Your task to perform on an android device: Search for the radio station Radio 2 on the Tunein Radio app.
Image 0: 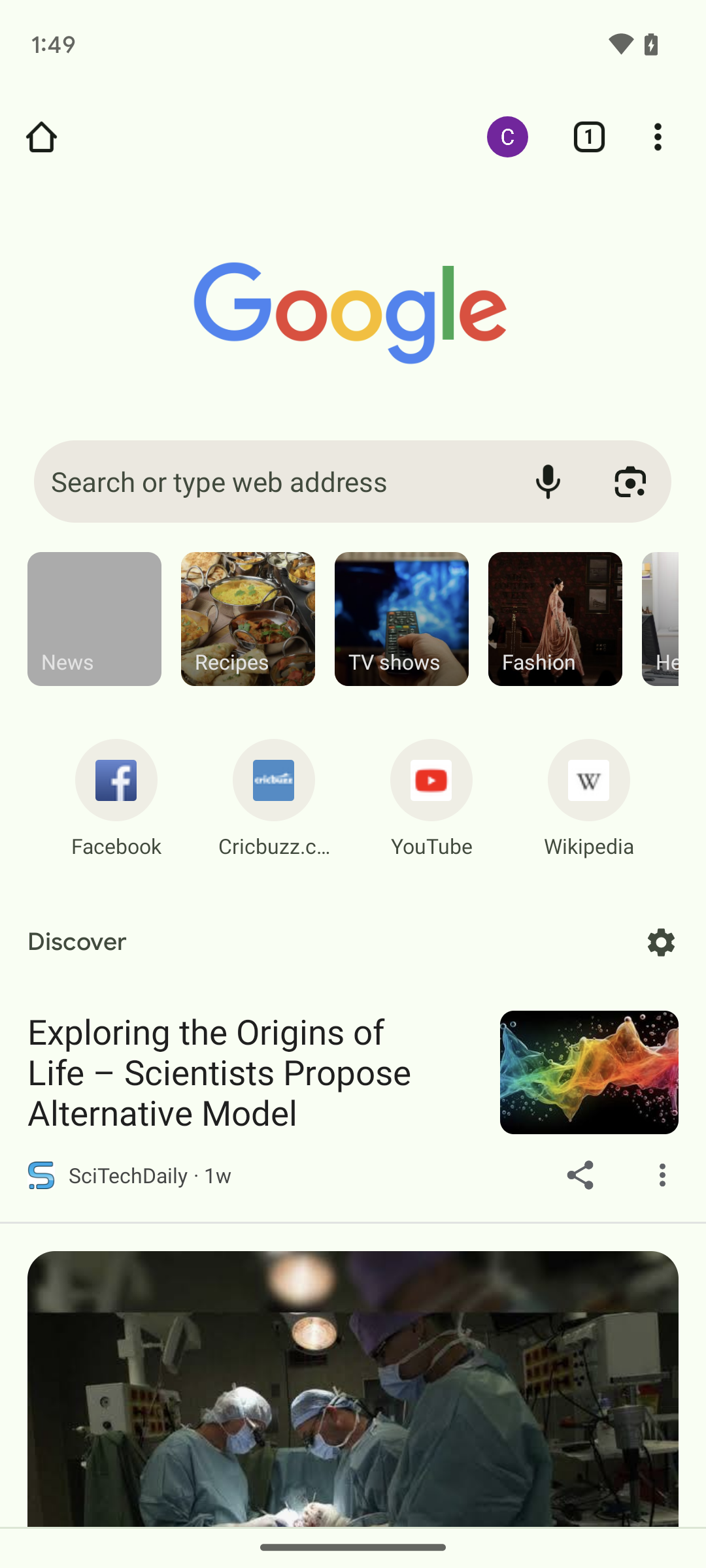
Open the Tunein Radio app.
Step 0: open app "TuneIn Radio"
Image 1: 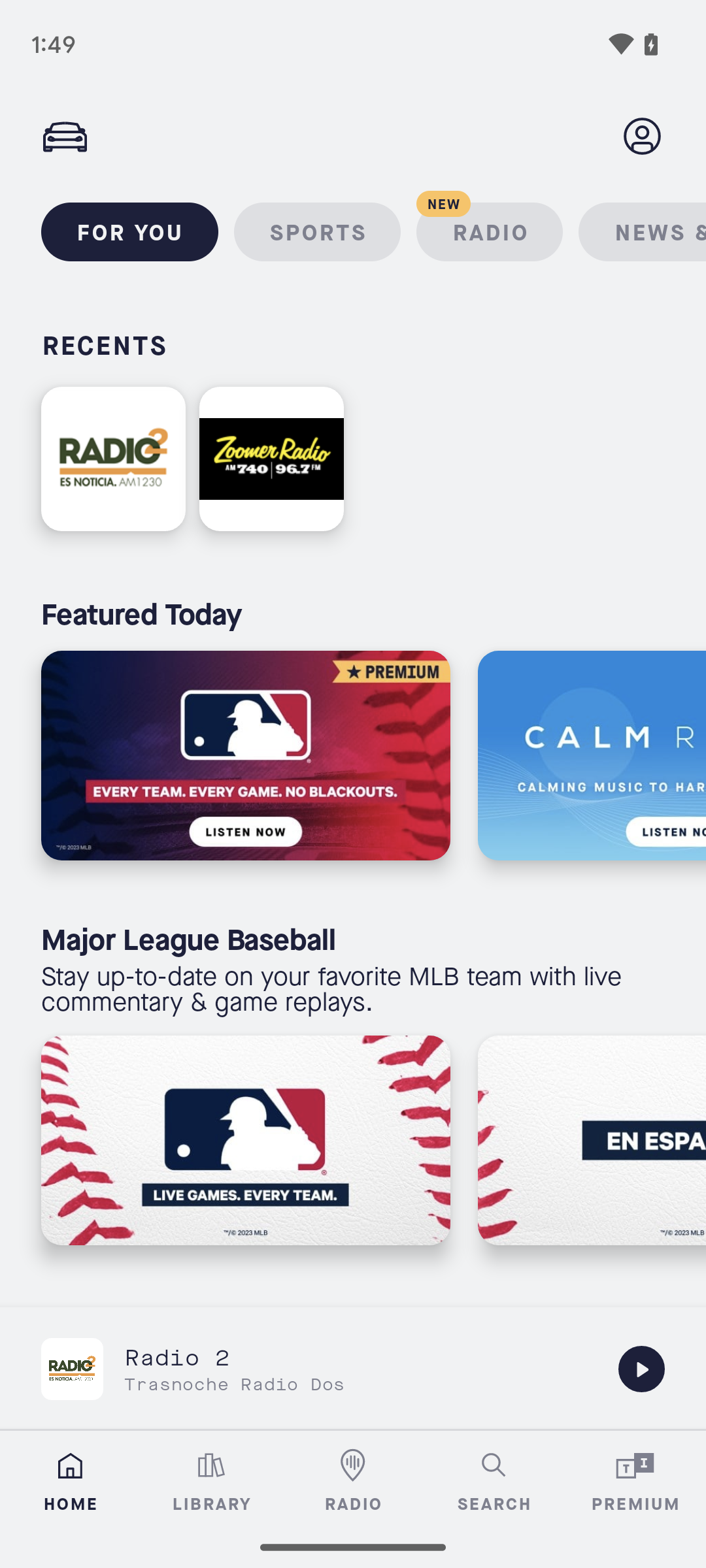
Click on the search icon from the bottom of the screen options.
Step 1: click (494, 1478)
Image 2: 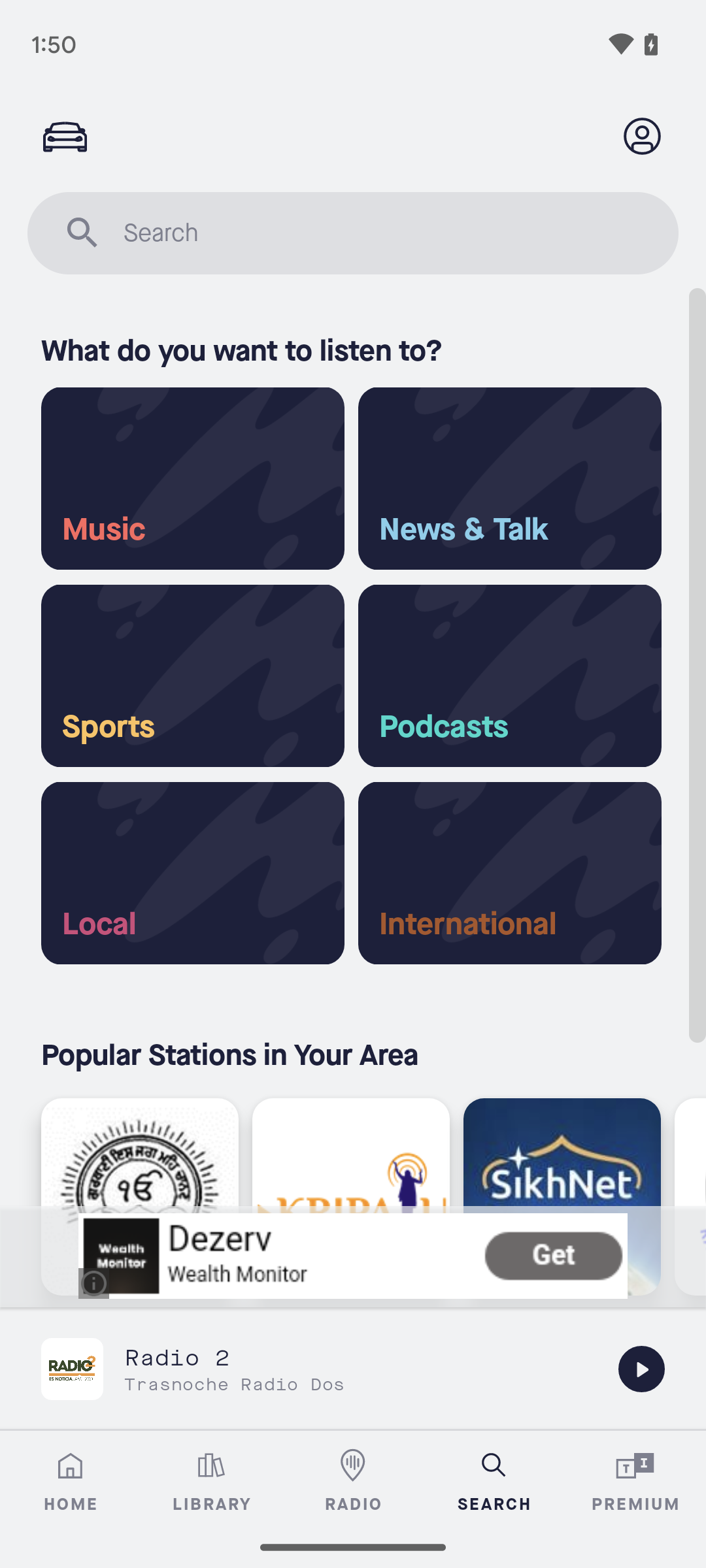
Click on search bar.
Step 2: click (387, 233)
Image 3: 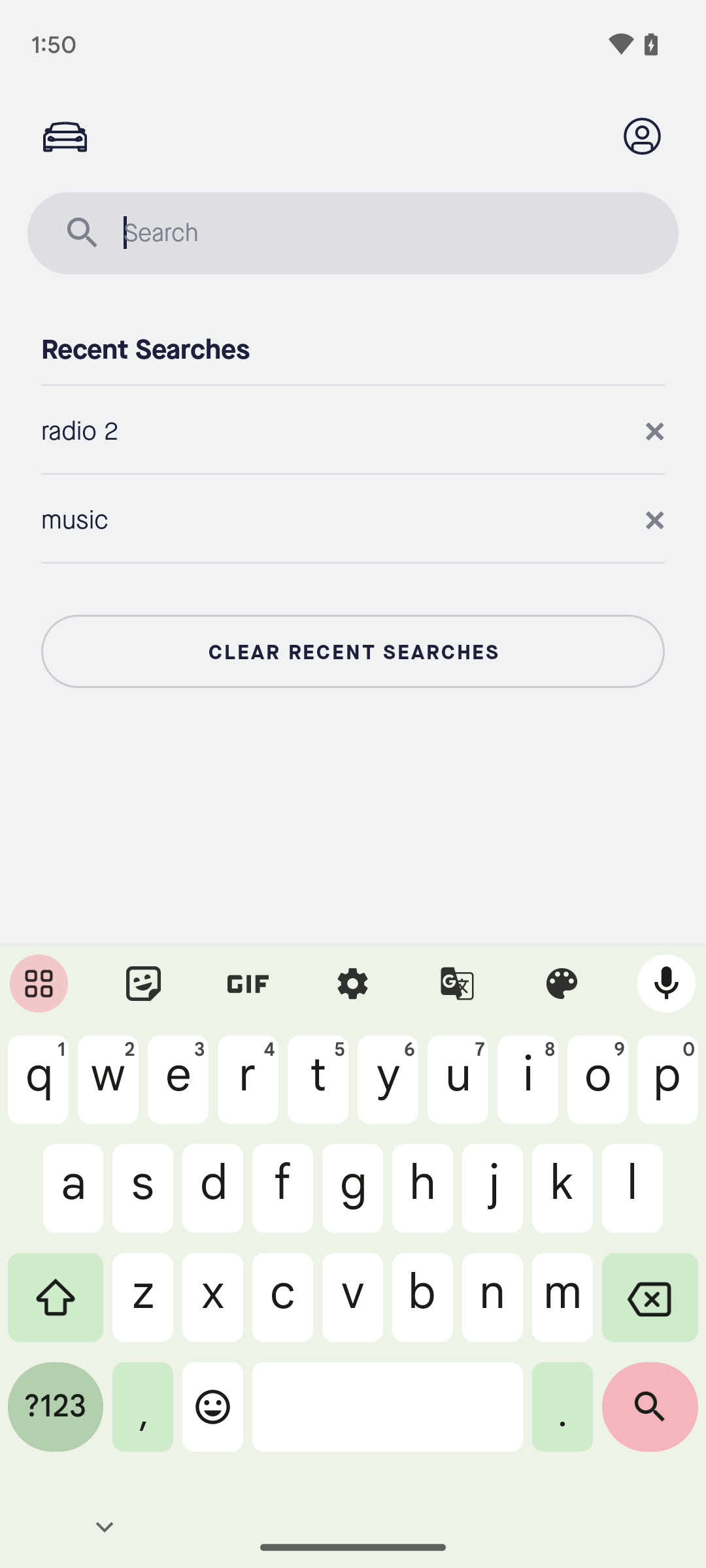
Type in Radio 2 in search bar.
Step 3: type "Radio 2"
Image 4: 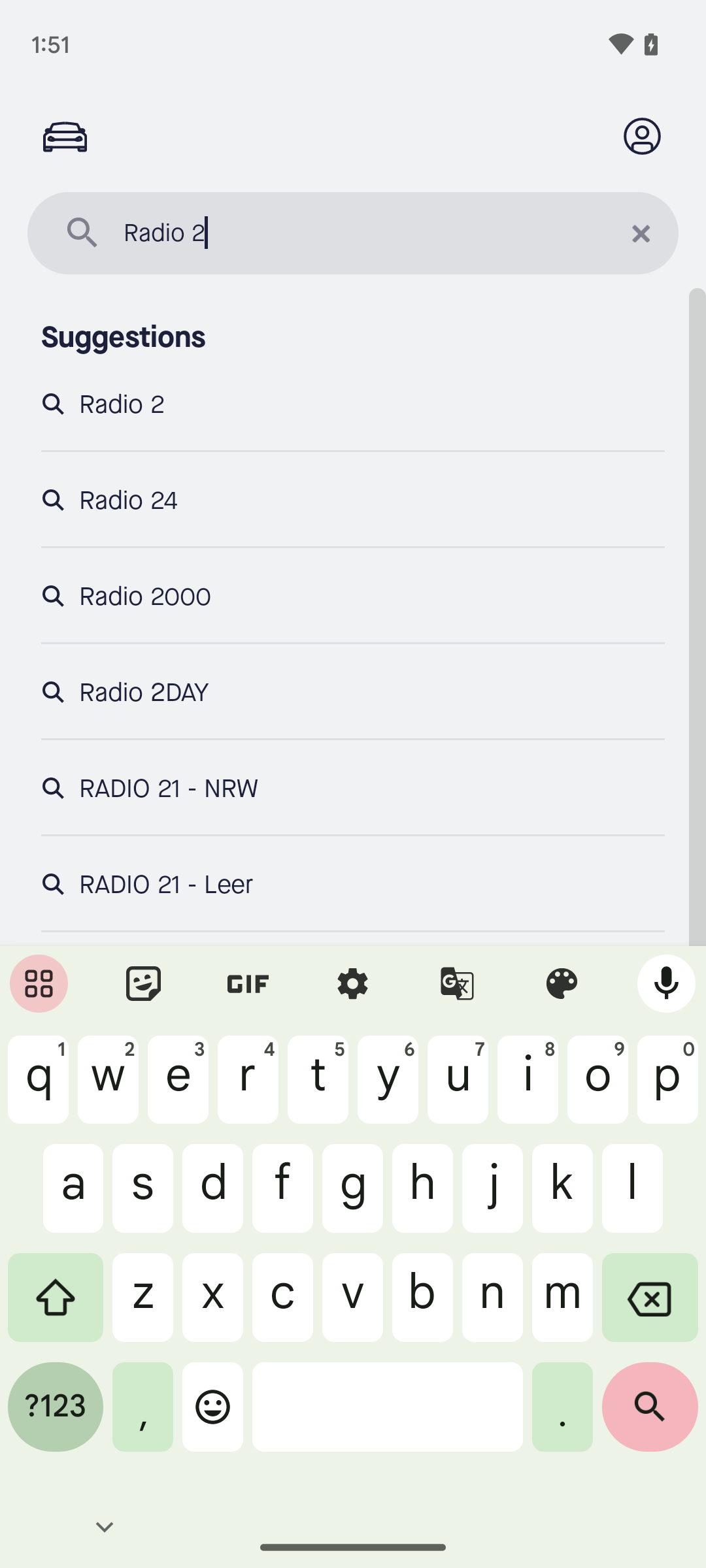
Click on the search icon at the bottom-right corner of the keyboard.
Step 4: click (650, 1417)